Your task to perform on an android device: Add Extra Cheese Blast-Small to Italian pepperoni pizza and add this regular-sized pizza to my Zomato app cart.
Image 0: 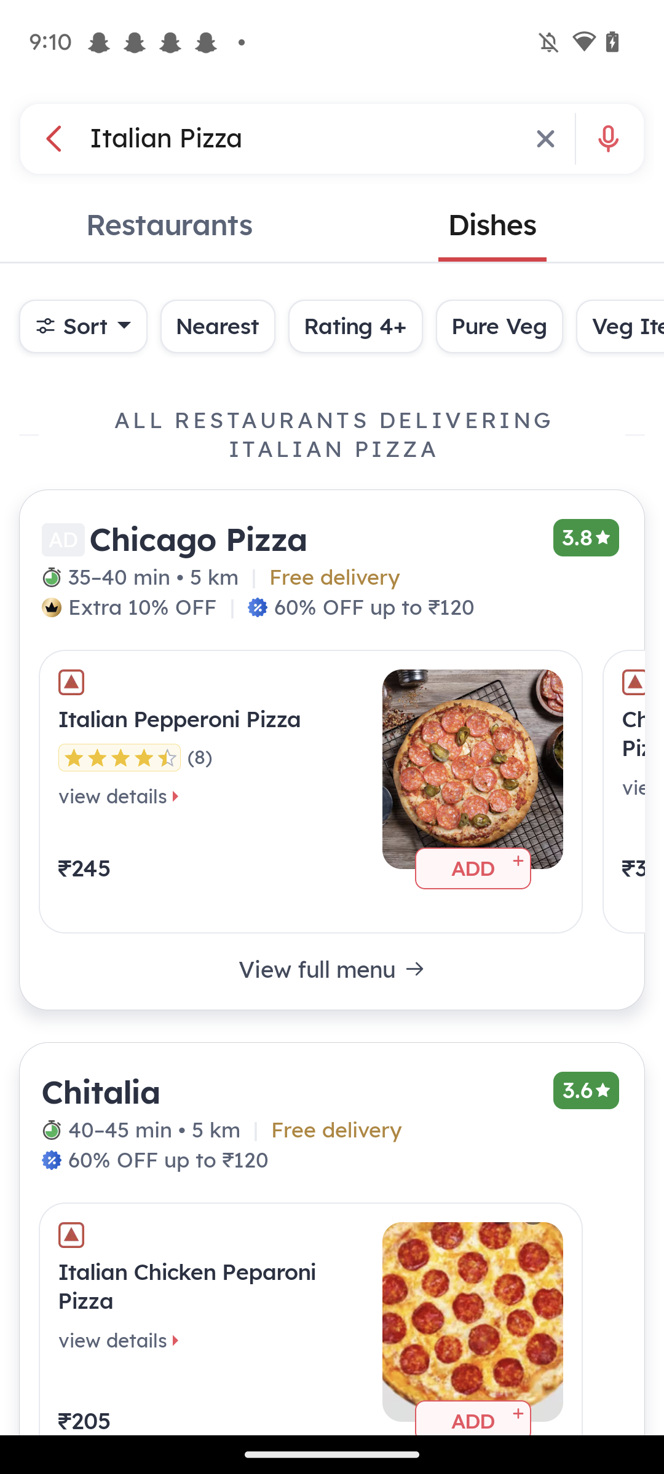
Click on the Italian pepperoni pizza tab.
Step 0: click (212, 719)
Image 1: 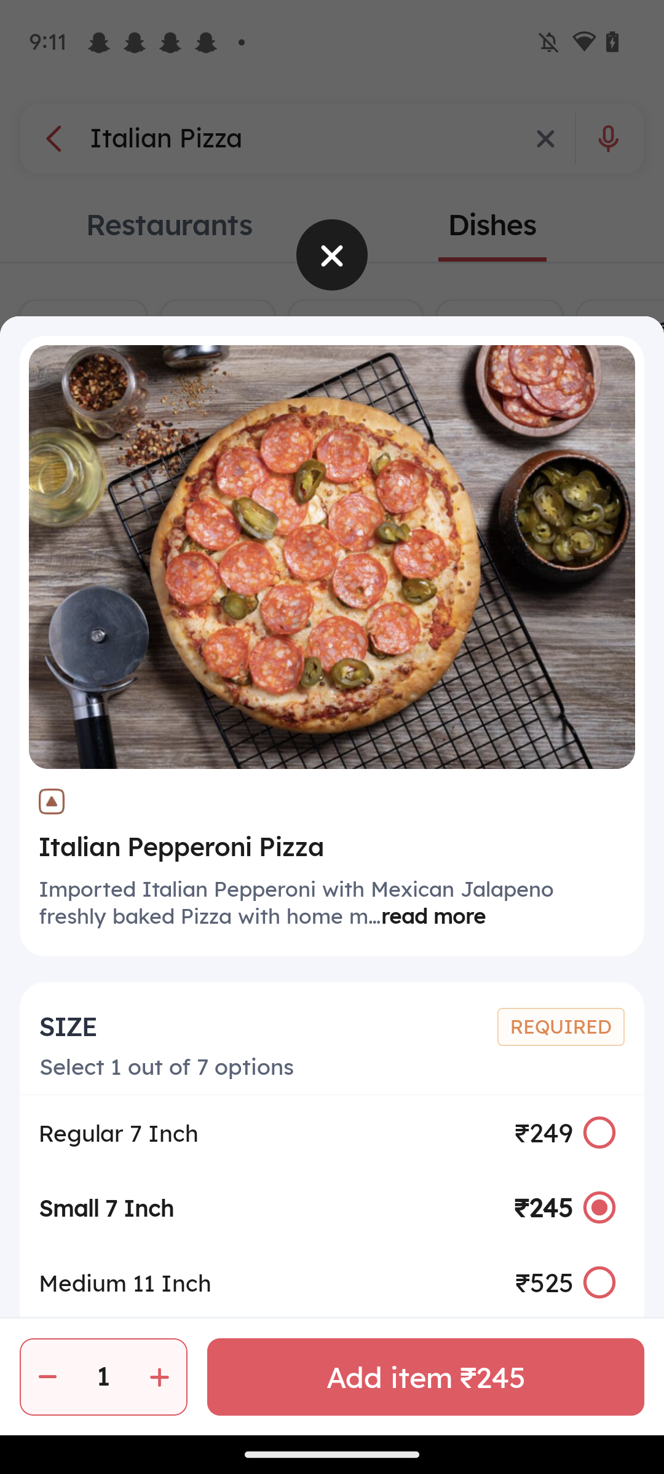
Select the size "Regular".
Step 1: click (593, 1129)
Image 2: 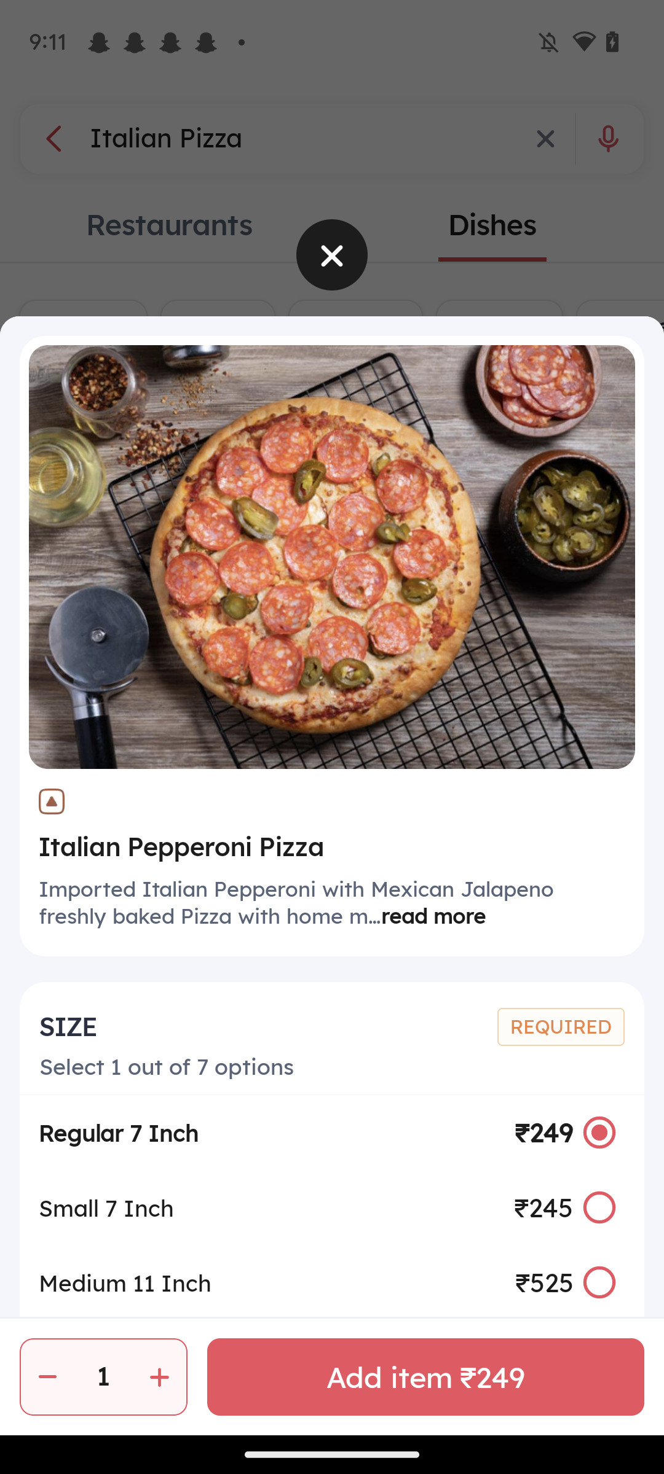
Scroll up
Step 2: scroll down
Image 3: 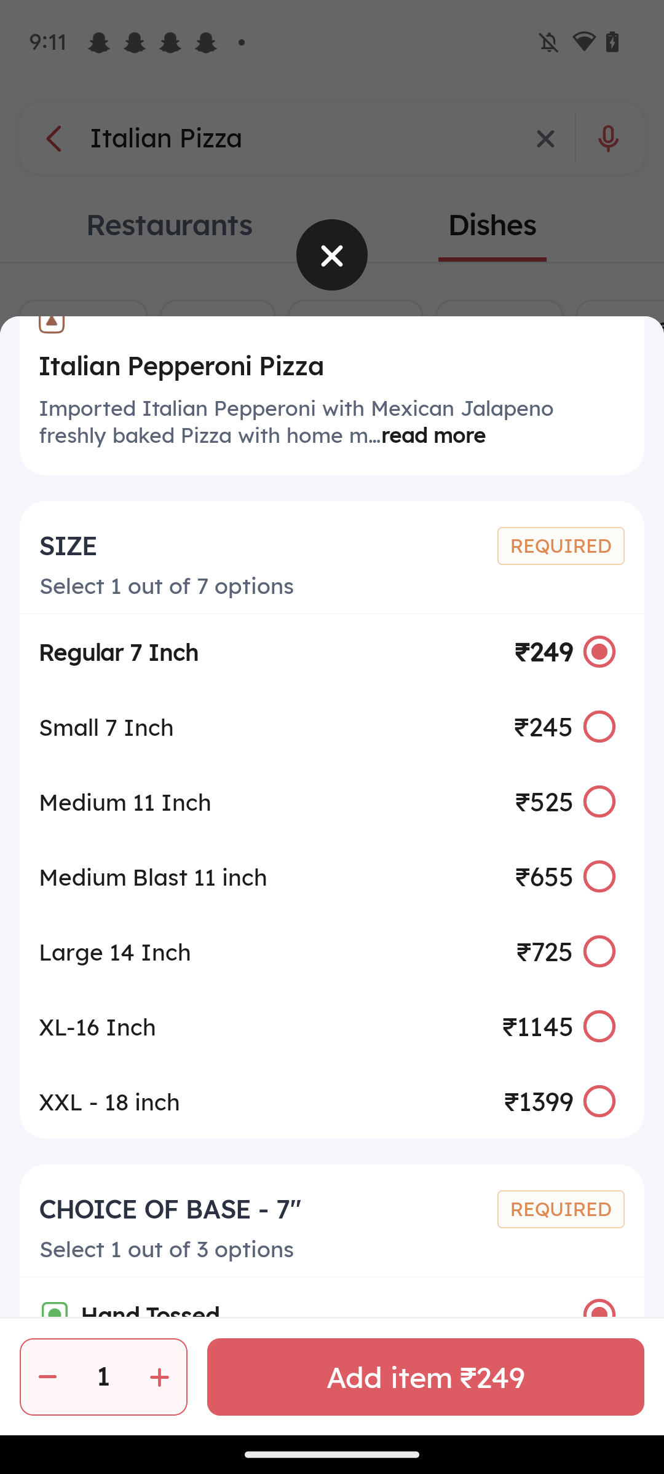
Scroll up
Step 3: scroll down
Image 4: 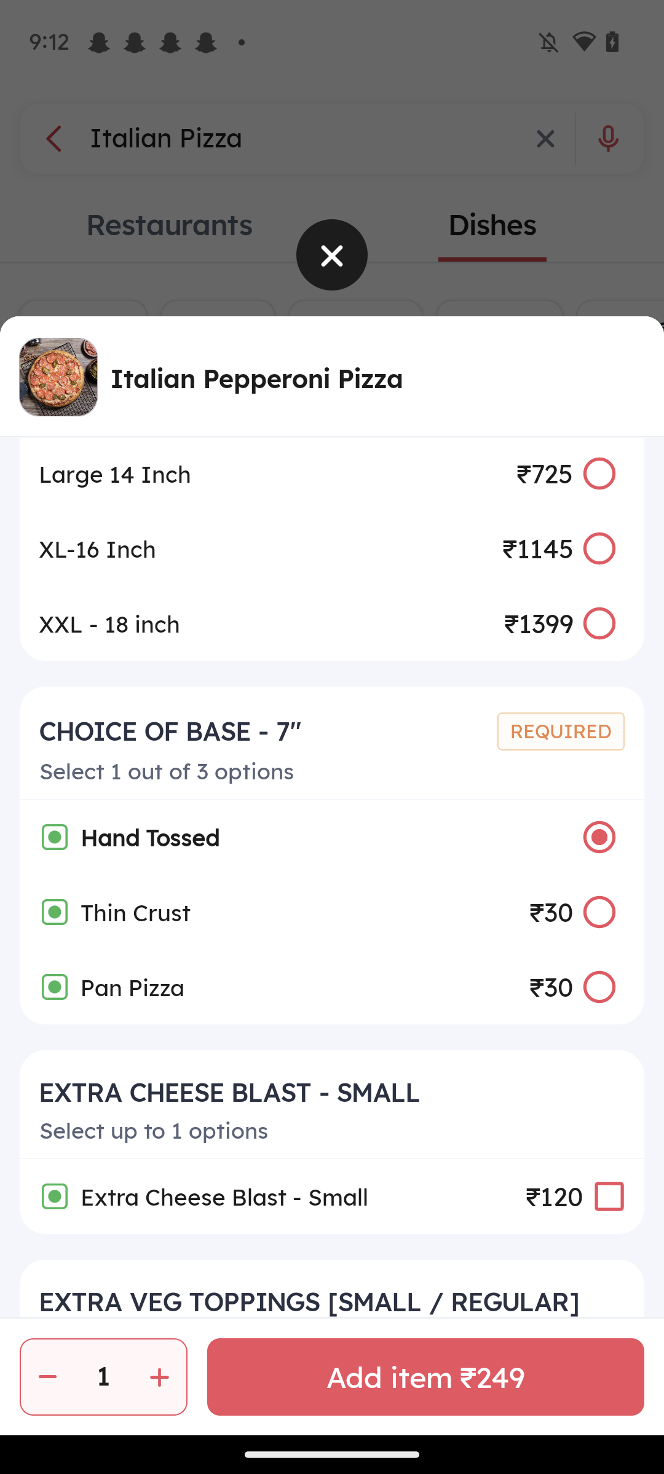
Click on the "Extra cheese blast- small" tab checkbox.
Step 4: click (605, 1201)
Image 5: 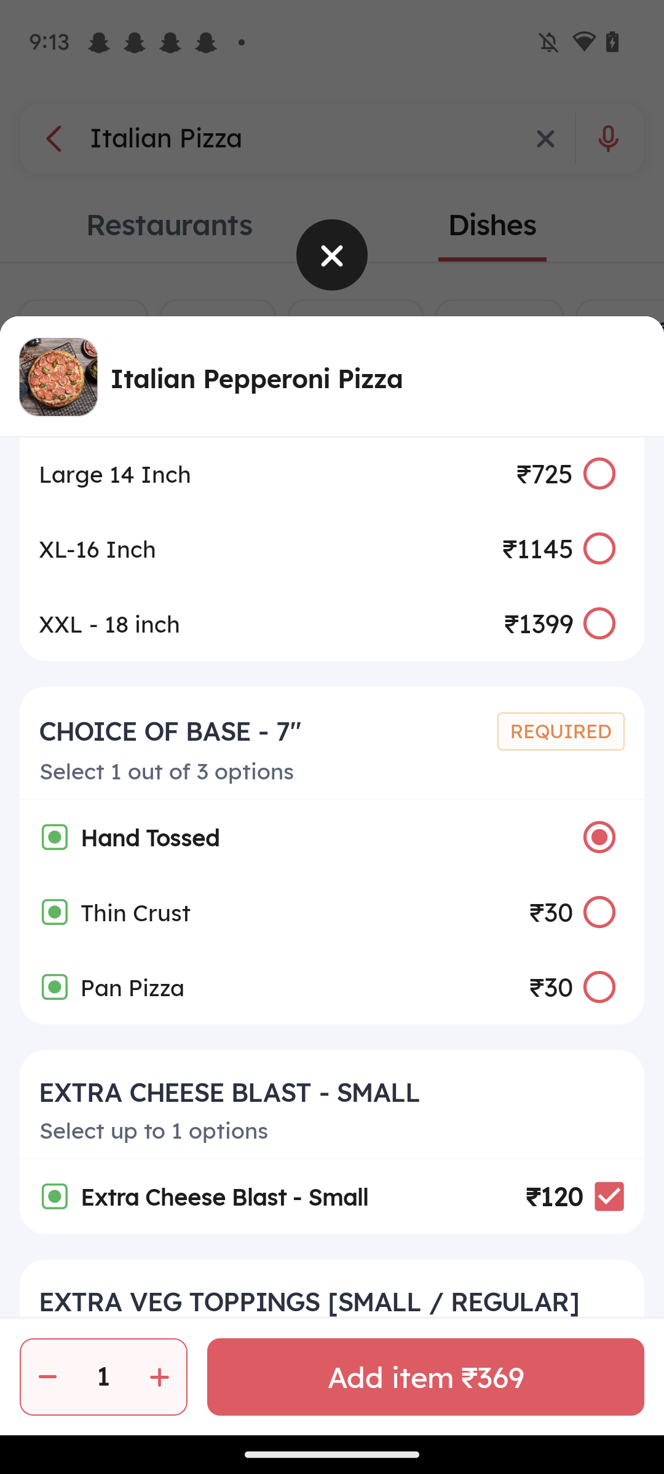
Click on the Add items tab at the bottom right corner of the screen.
Step 5: click (425, 1377)